Your task to perform on an android device: using a recorder app i would like to record a birthday song for my friend's upcoming birthday
Image 0: 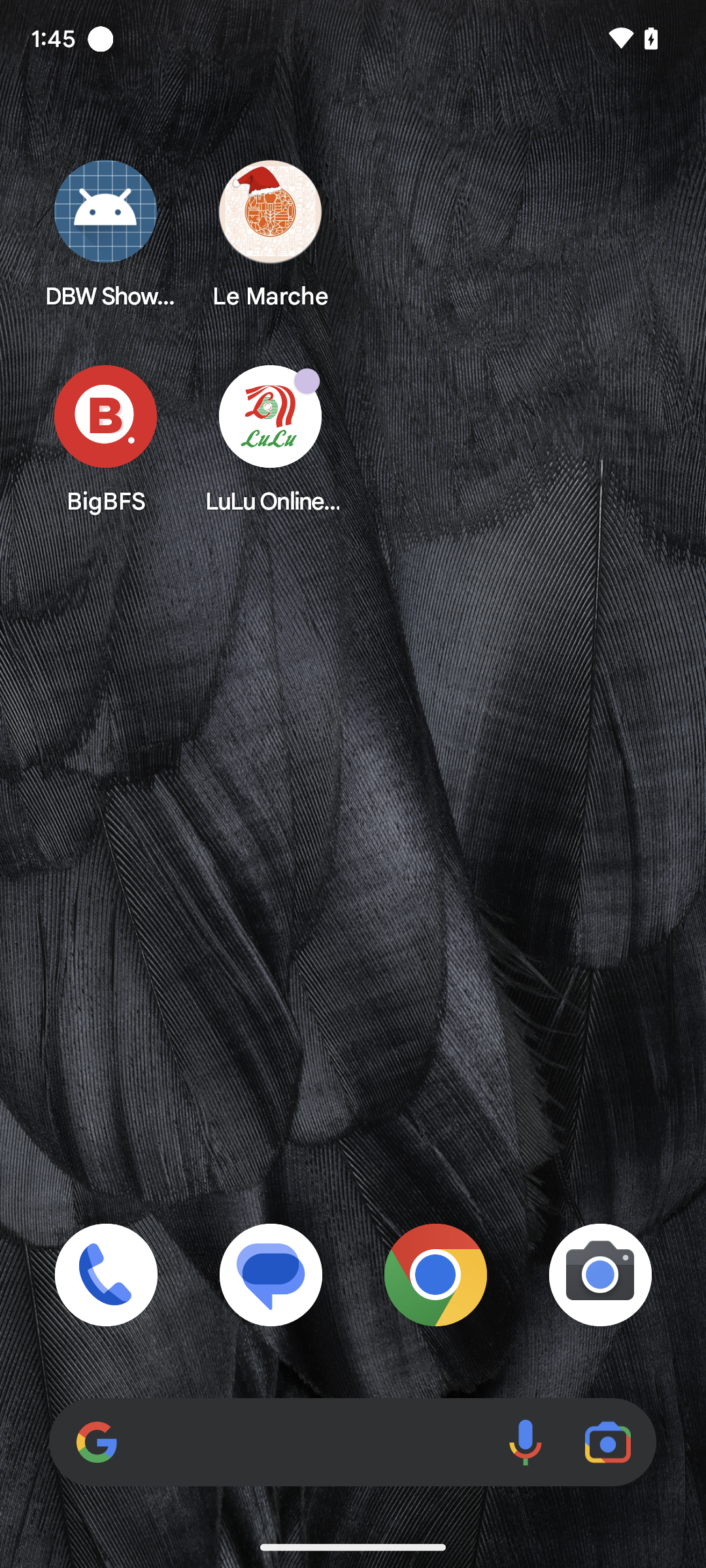
click on recorder  at the screen to open app 
Step 0: open app "Recorder"